Your task to perform on an android device: I want to playback this song sung by my wife, so play the recorded audio of 40 seconds in the Easy Voice Recorder app.
Image 0: 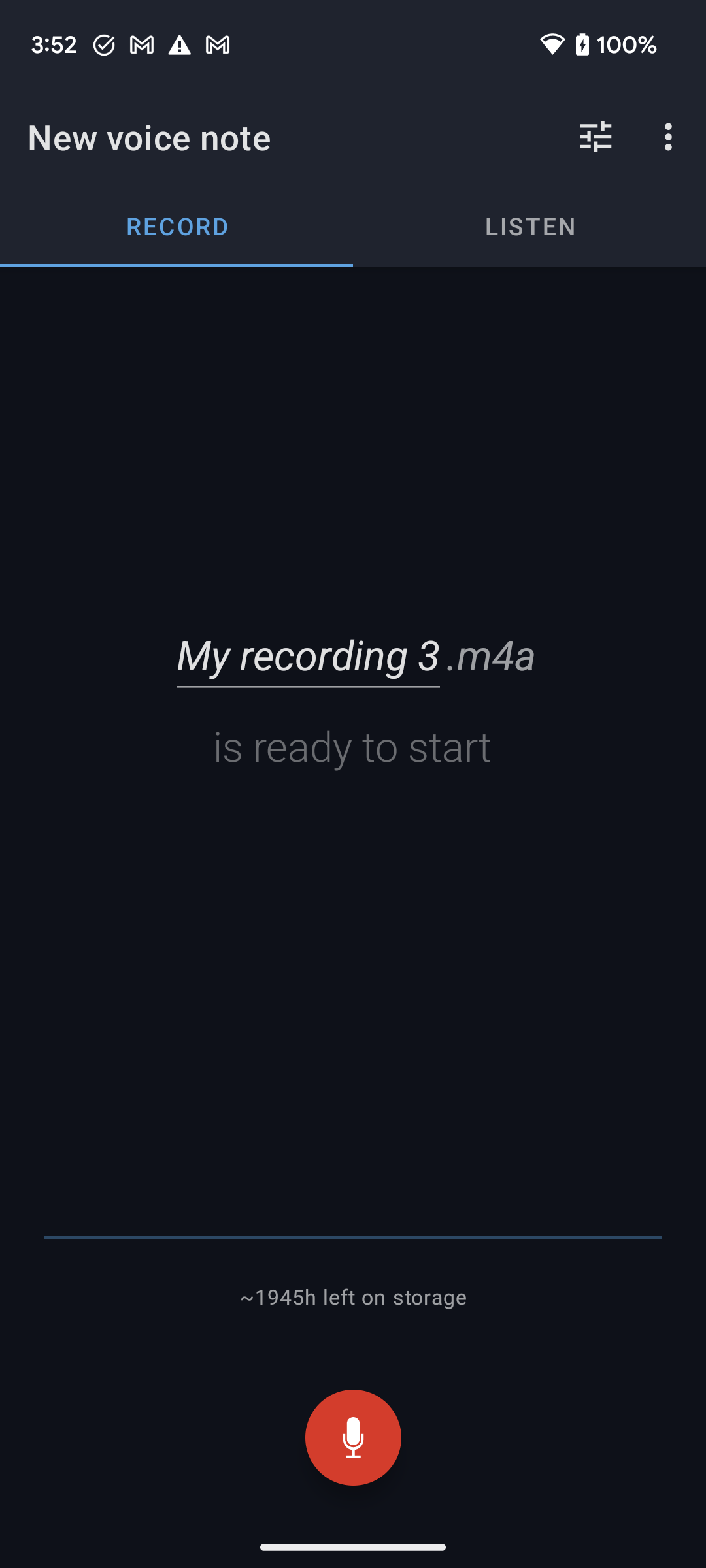
Click on the Listen tab to view the recorded audio.
Step 0: click (529, 225)
Image 1: 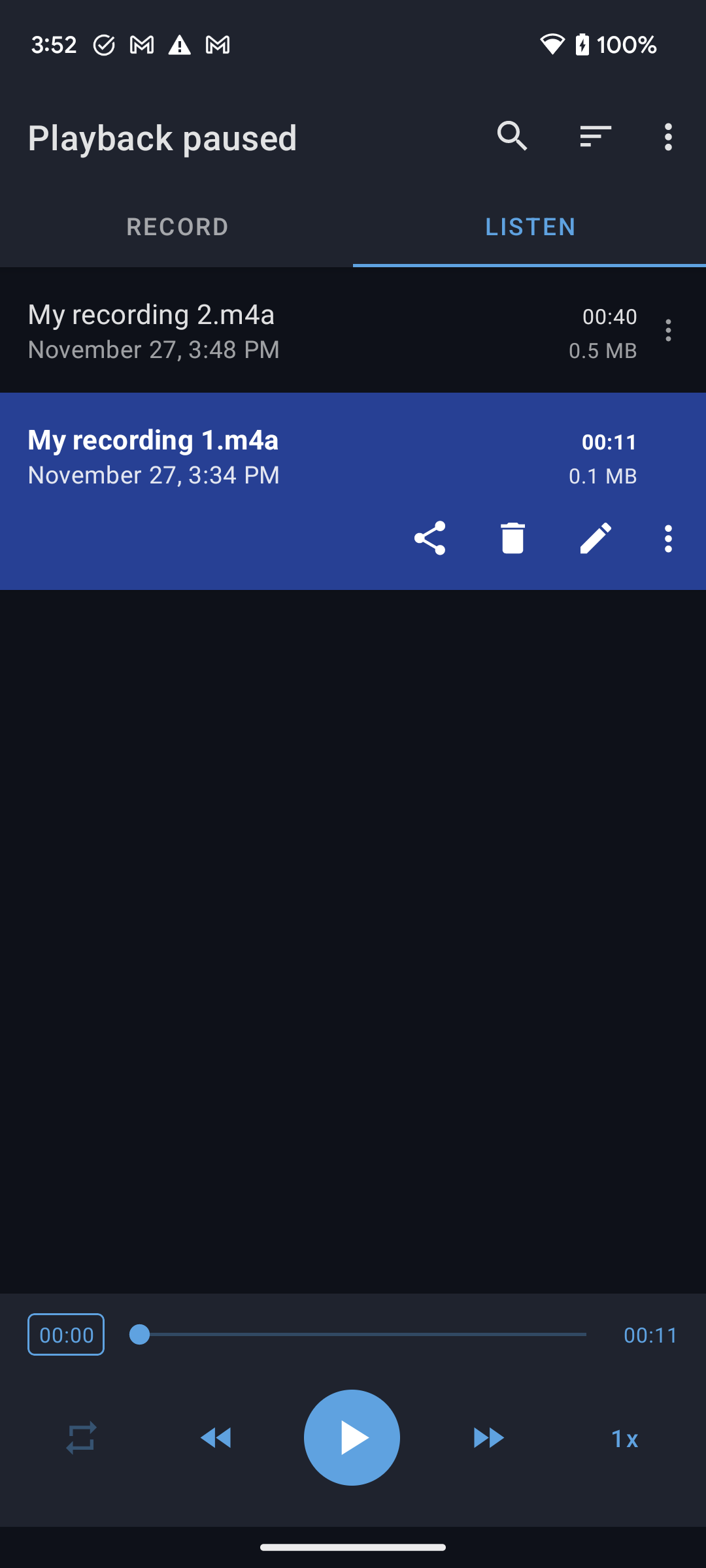
Click on the 40 seconds audio recording to play this audio.
Step 1: click (297, 313)